Your task to perform on an android device: To keep all pertinent Essay Business files in one place, I should move a file to the Audit data folder on Google Drive.
Image 0: 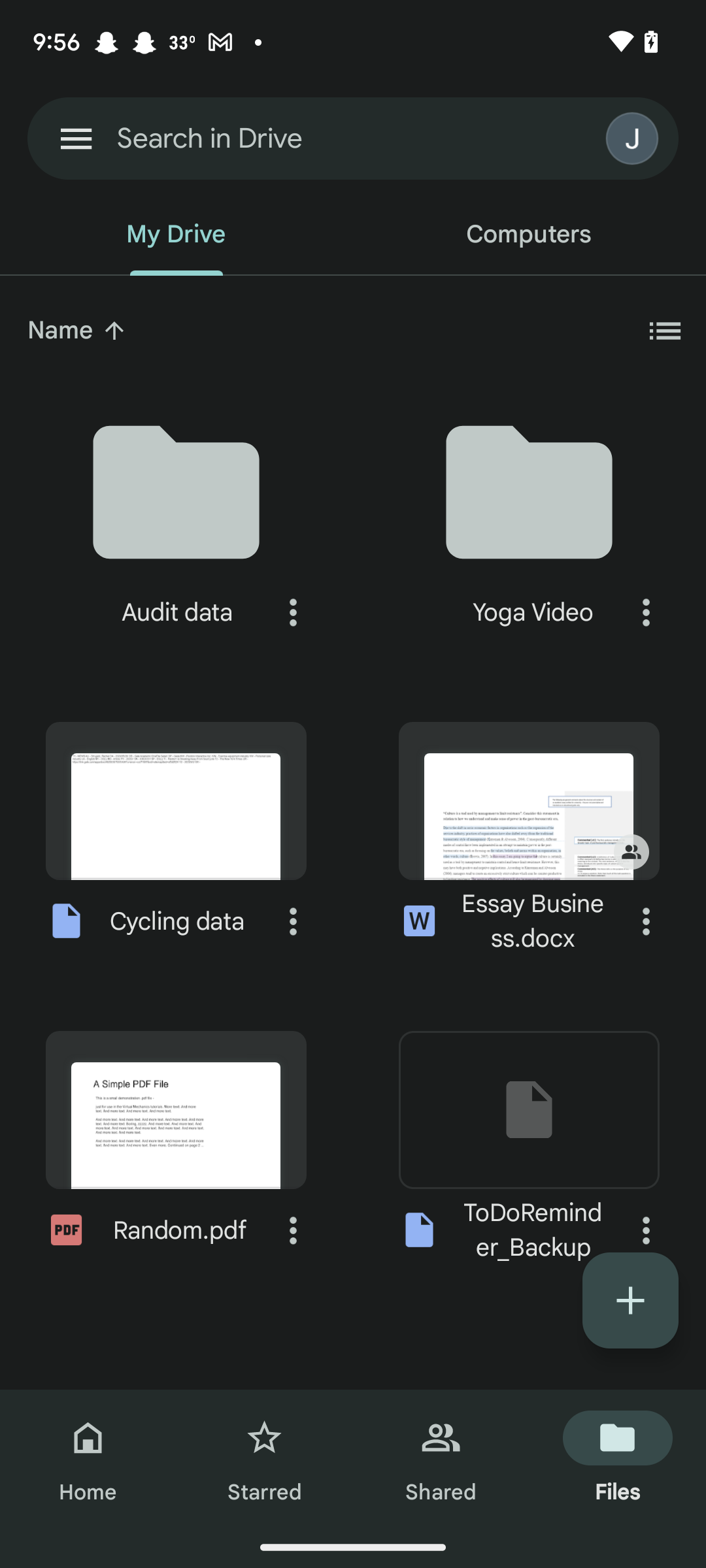
Click on the three dots next to the Essay Business files 
Step 0: click (646, 921)
Image 1: 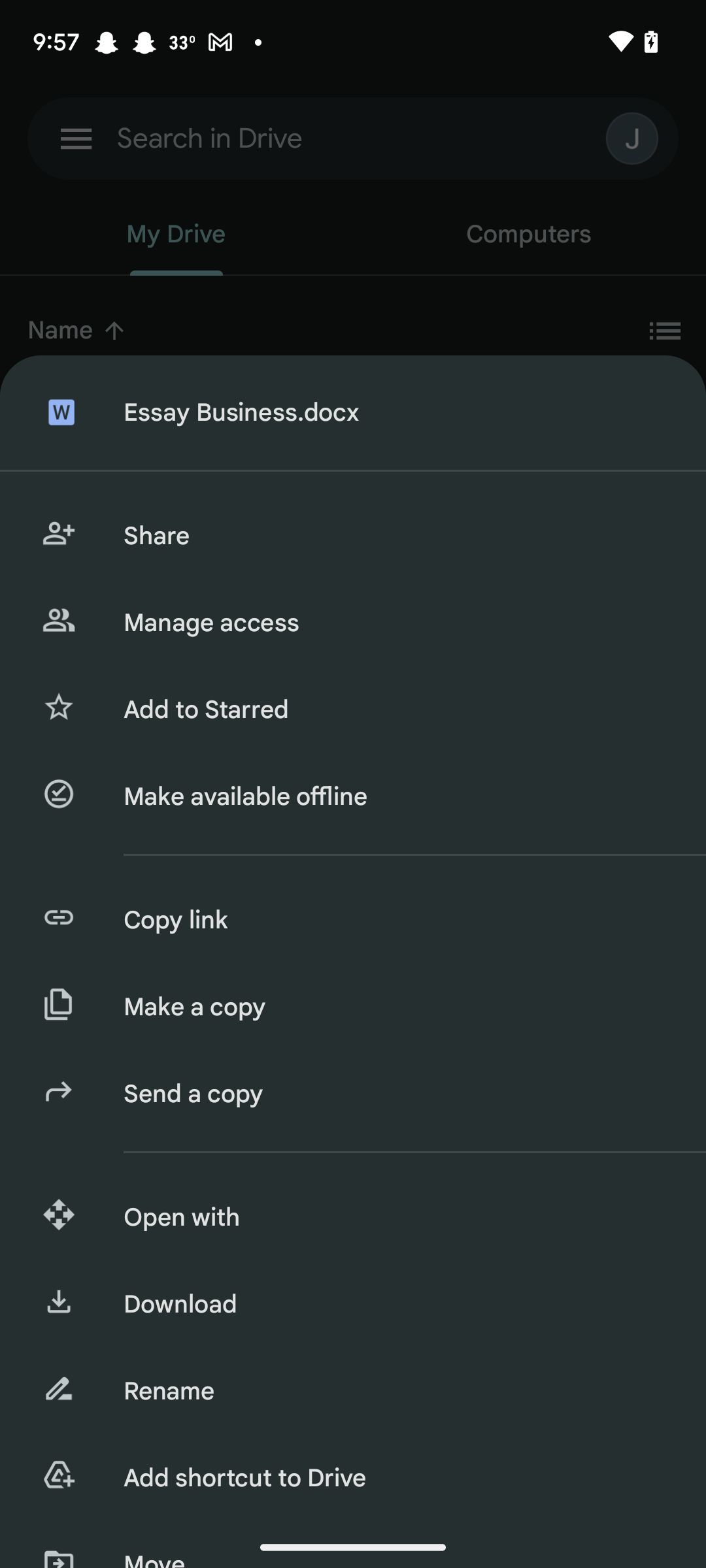
Swipe up the drawer
Step 1: scroll down
Image 2: 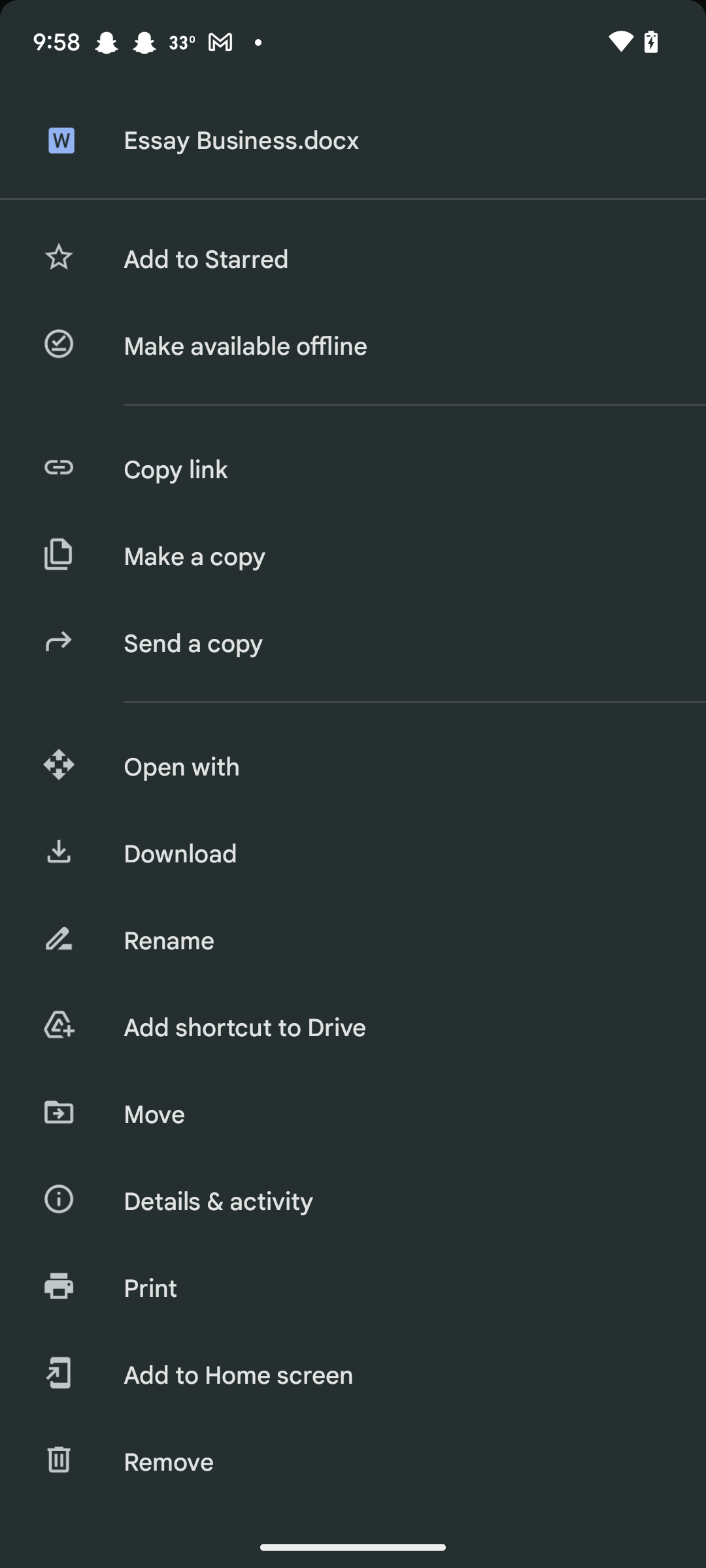
Click on the move option
Step 2: click (394, 1115)
Image 3: 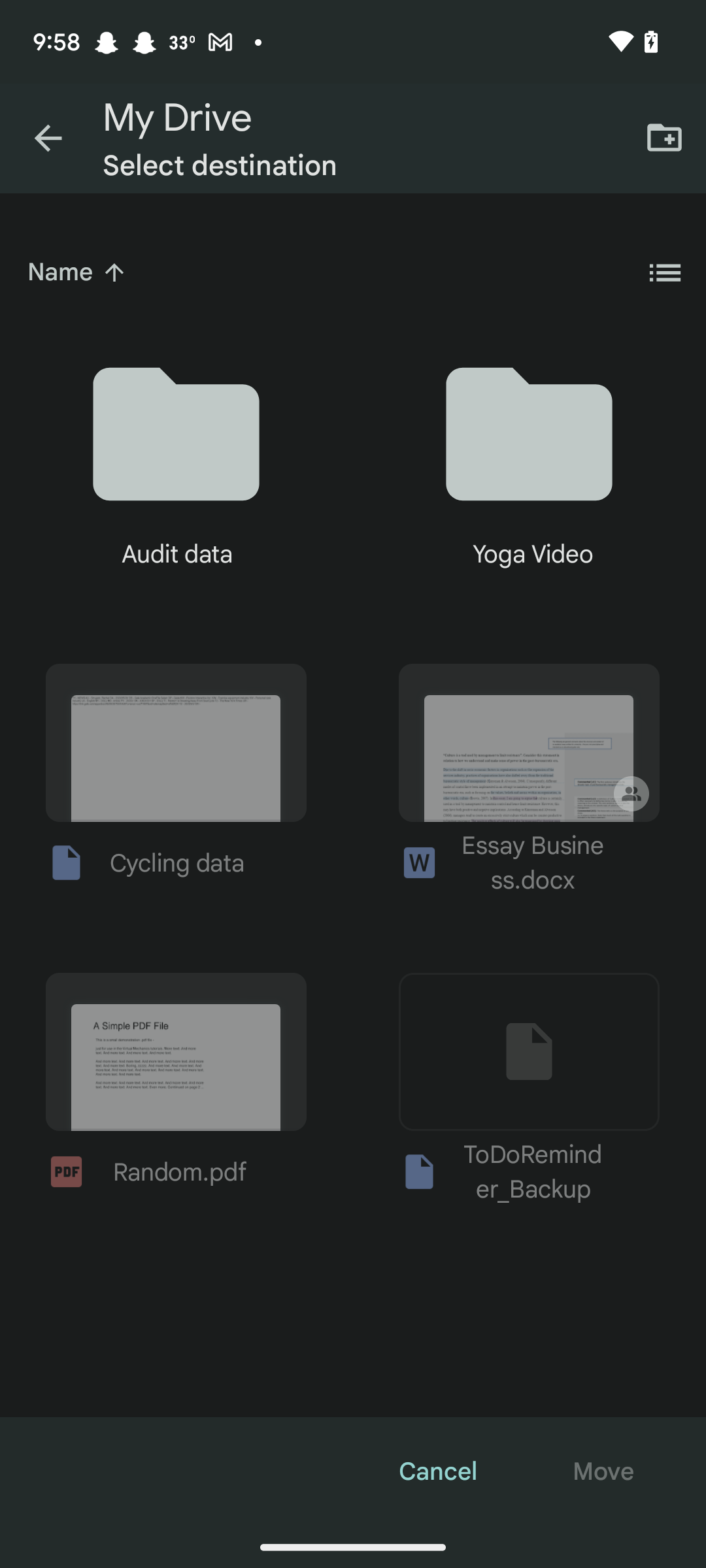
Click on the audit data folder
Step 3: click (175, 468)
Image 4: 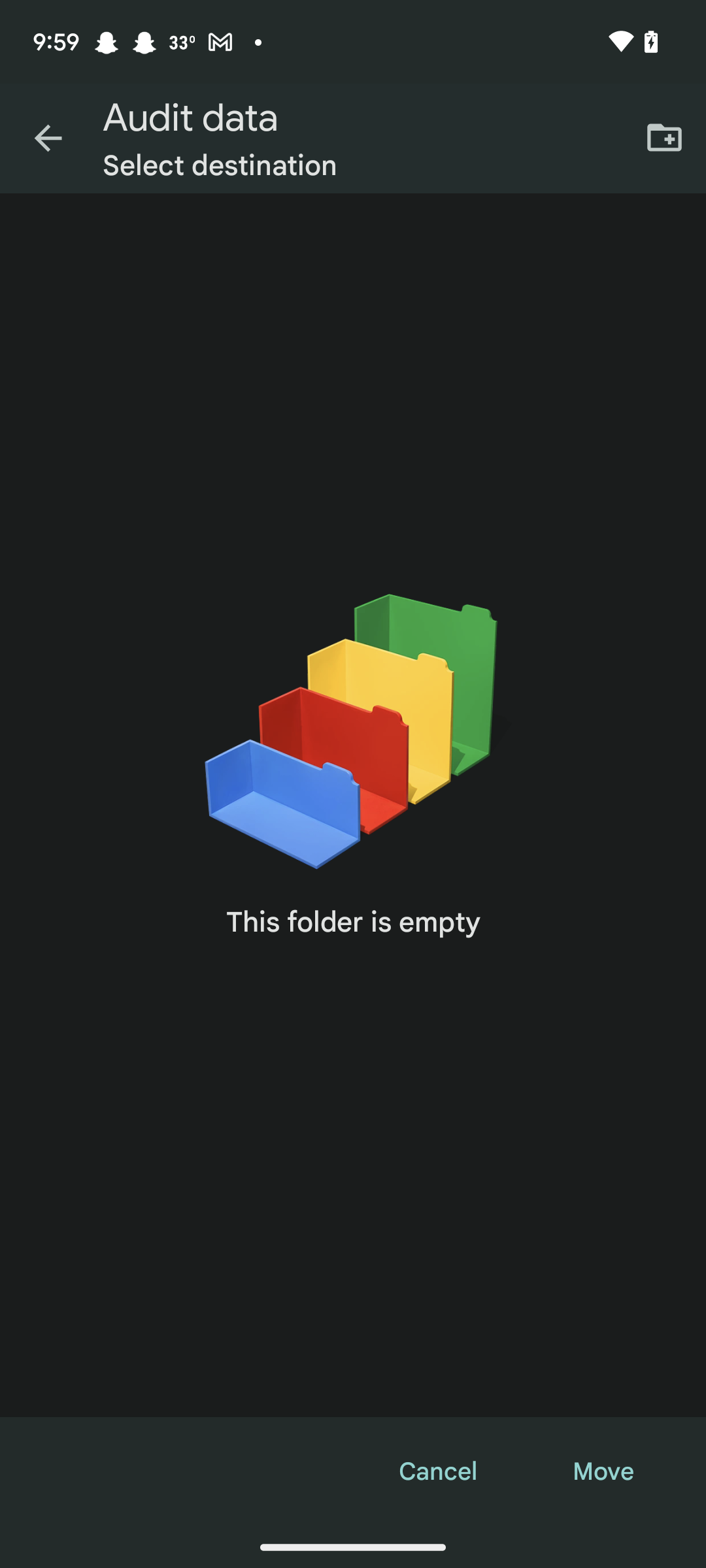
Click on the move button at the bottom right corner of the screen
Step 4: click (603, 1471)